Your task to perform on an android device: Open Weather & Radar app and share the weather forecast for Noida, India with dbwscratch.test.id3@gmail.com
Image 0: 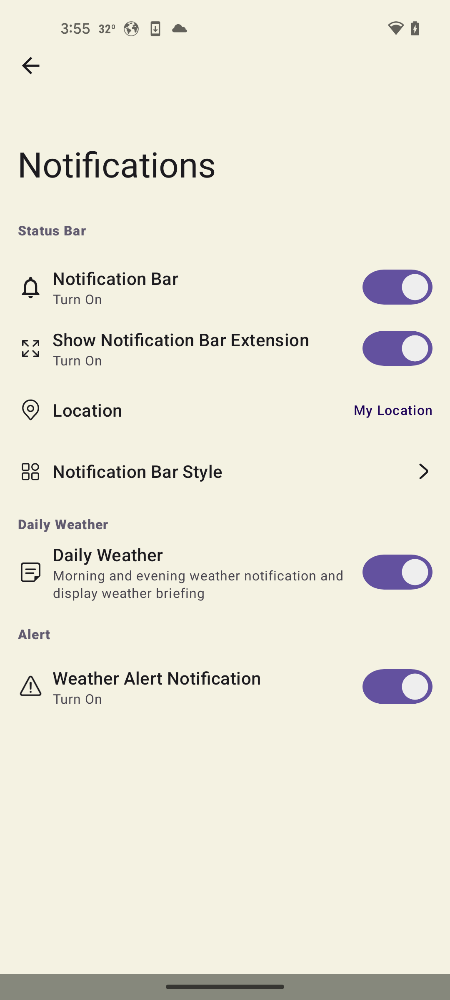
open Weather & Radar app
Step 0: open app "Weather&Radar"
Image 1: 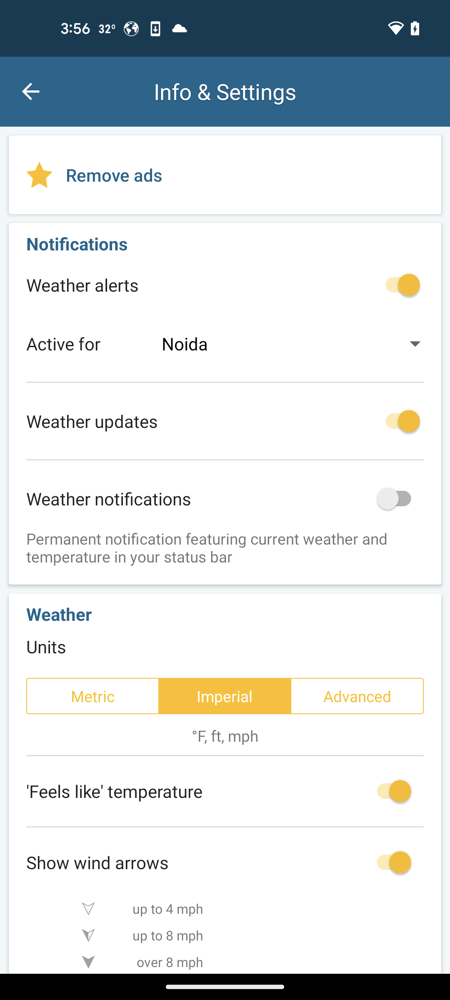
Go back to home page
Step 1: press back button
Image 2: 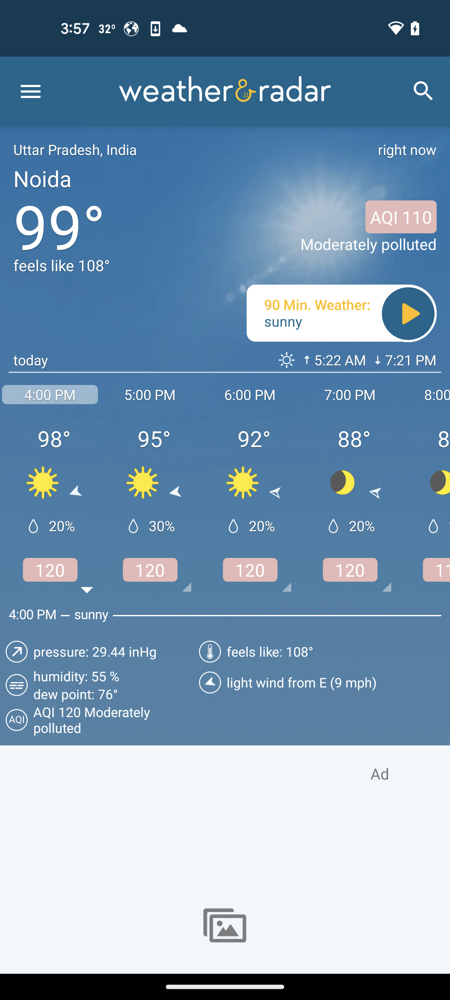
swipe up for share
Step 2: scroll down
Image 3: 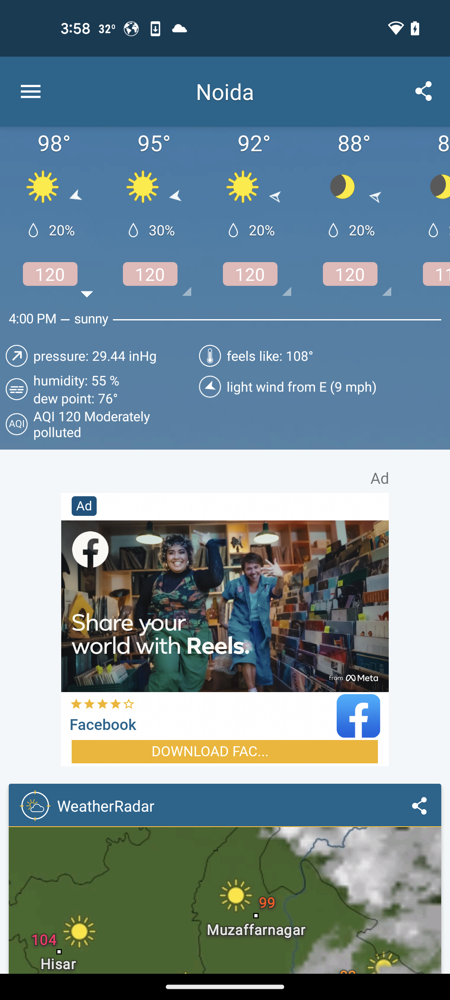
Click on share icon 
Step 3: click (423, 91)
Image 4: 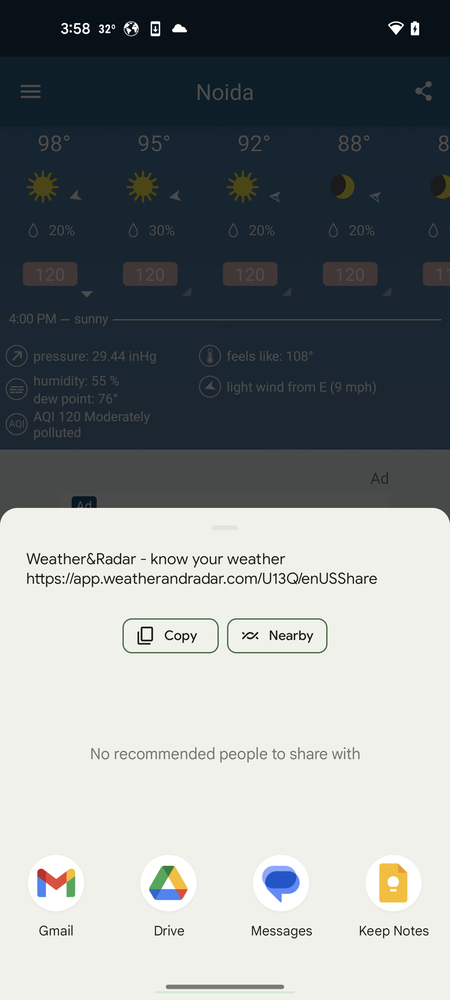
select gmail
Step 4: click (55, 883)
Image 5: 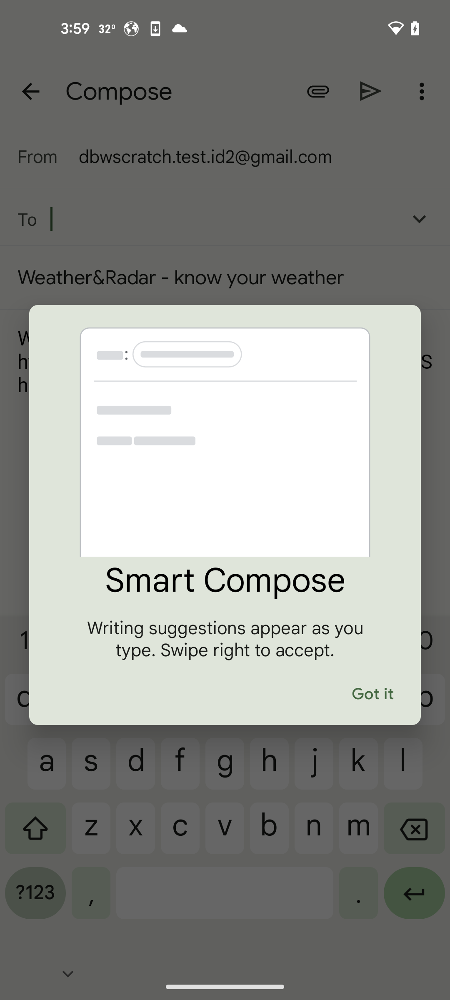
click on got it
Step 5: click (372, 694)
Image 6: 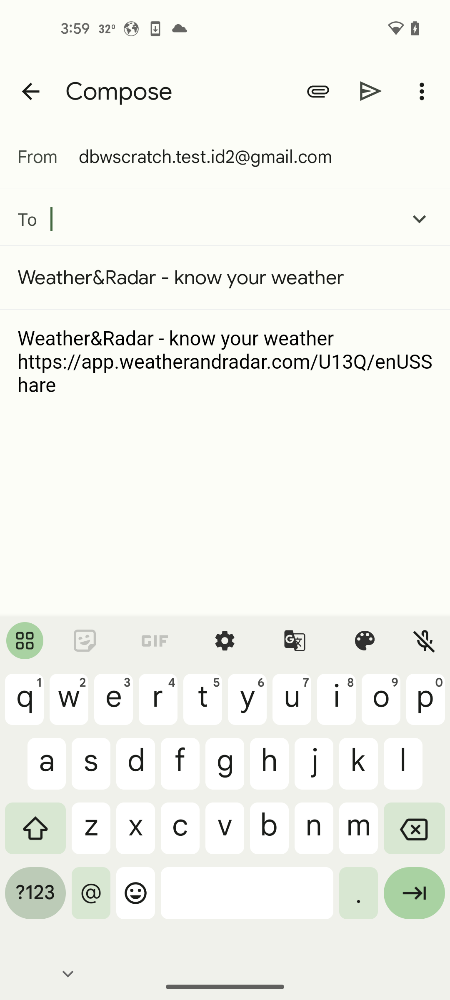
enter receiver email address  dbwscratch.test.id3@gmail.com
Step 6: type "dbwscratch.test.id3@gmail.com"
Image 7: 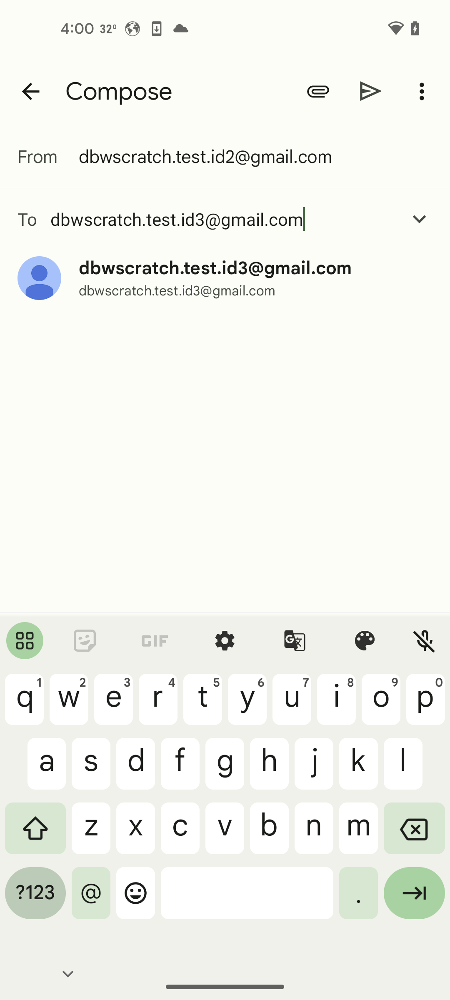
select dbwscratch.test.id3@gmail.com
Step 7: click (215, 268)
Image 8: 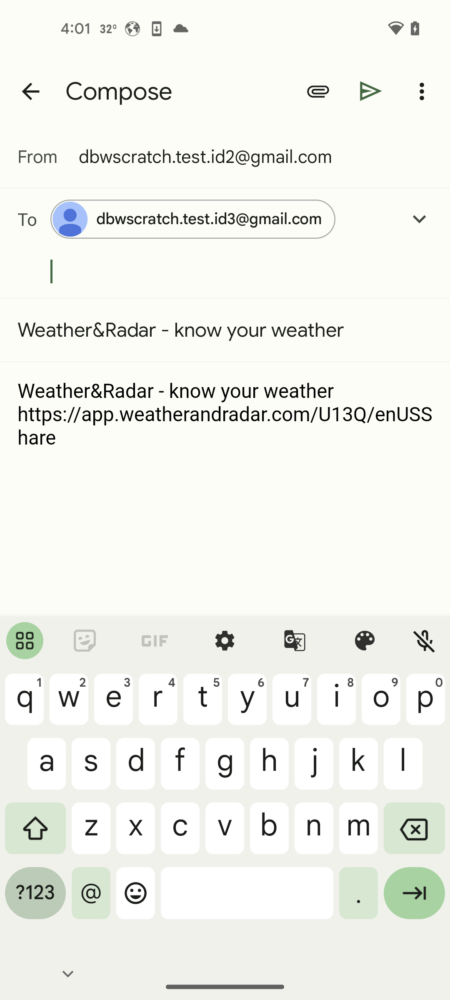
click on send icon
Step 8: click (371, 91)